Your task to perform on an android device: Make a copy of the picture file and Pastee it into the Beautiful Pictures folder on the Drive app.
Image 0: 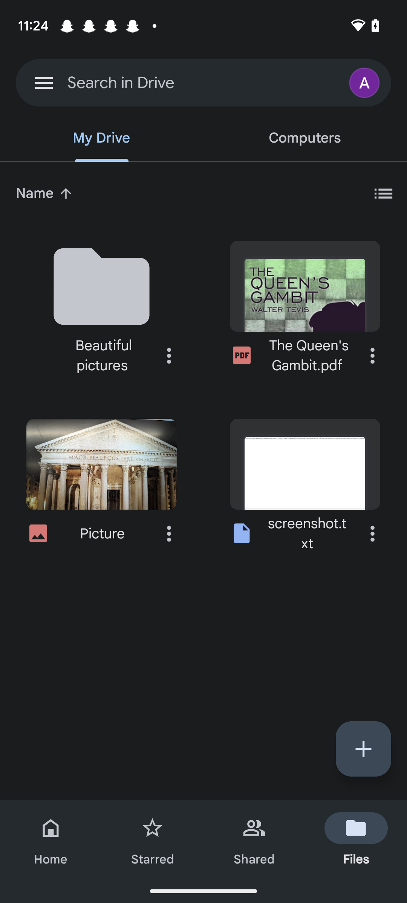
Click on the three dots on the bottom right corner of the Picture file.
Step 0: click (169, 534)
Image 2: 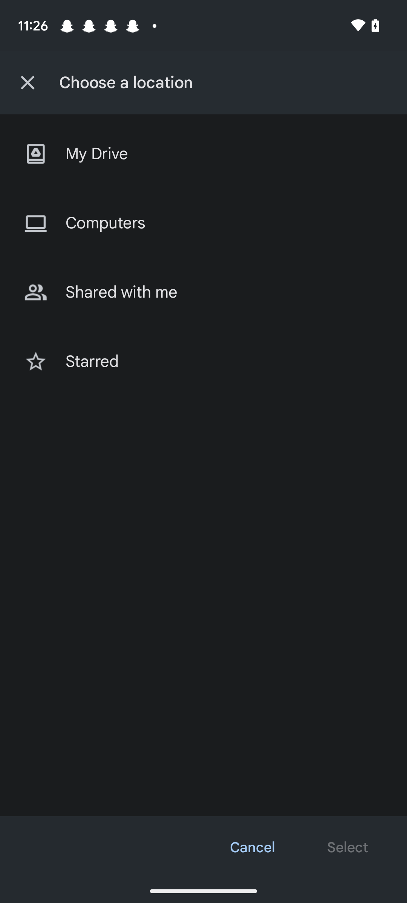
Select the tab My Drive.
Step 2: click (212, 154)
Image 4: 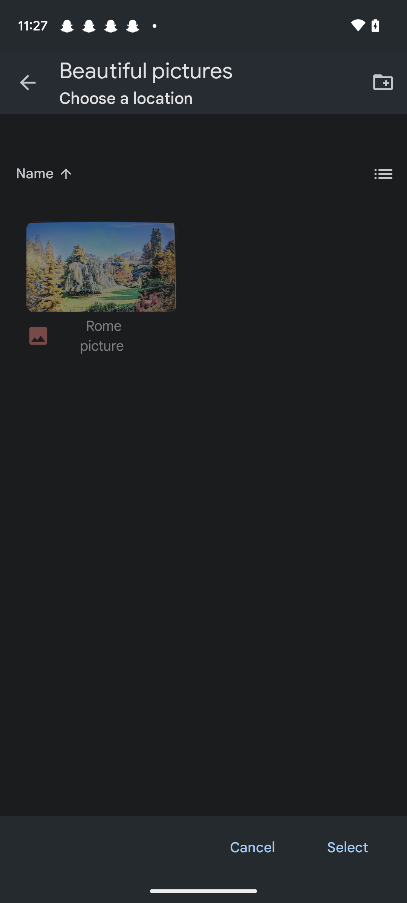
Click on the tab select at the bottom right corner of the screen.
Step 4: click (347, 847)